Your task to perform on an android device: Open the Appy Weather app, Go to the setting Enable all notification
Image 0: 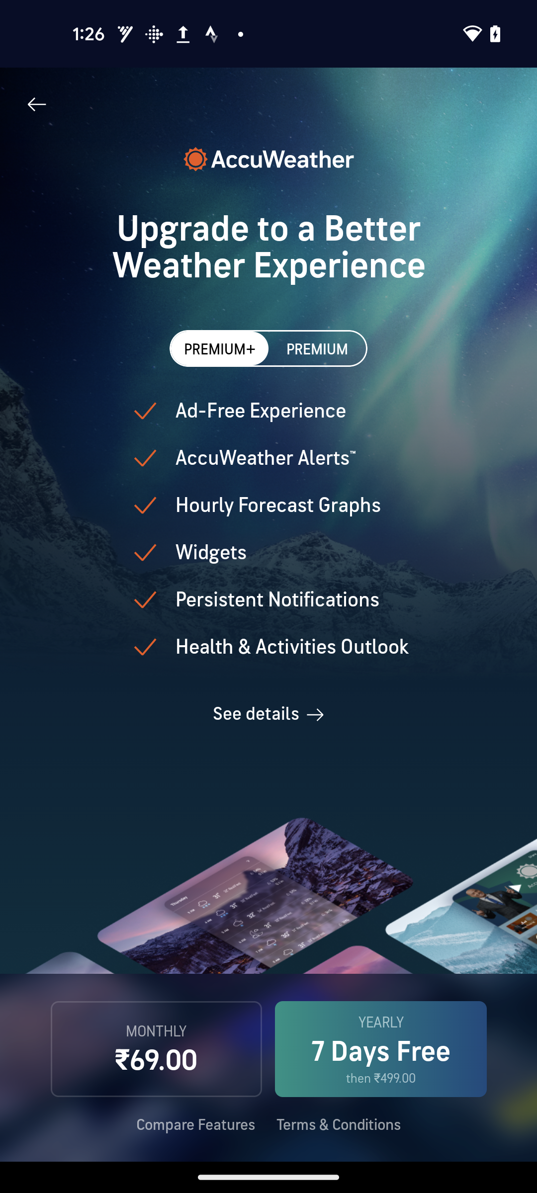
Open the Appy Weather app
Step 0: open app "Appy Weather"
Image 1: 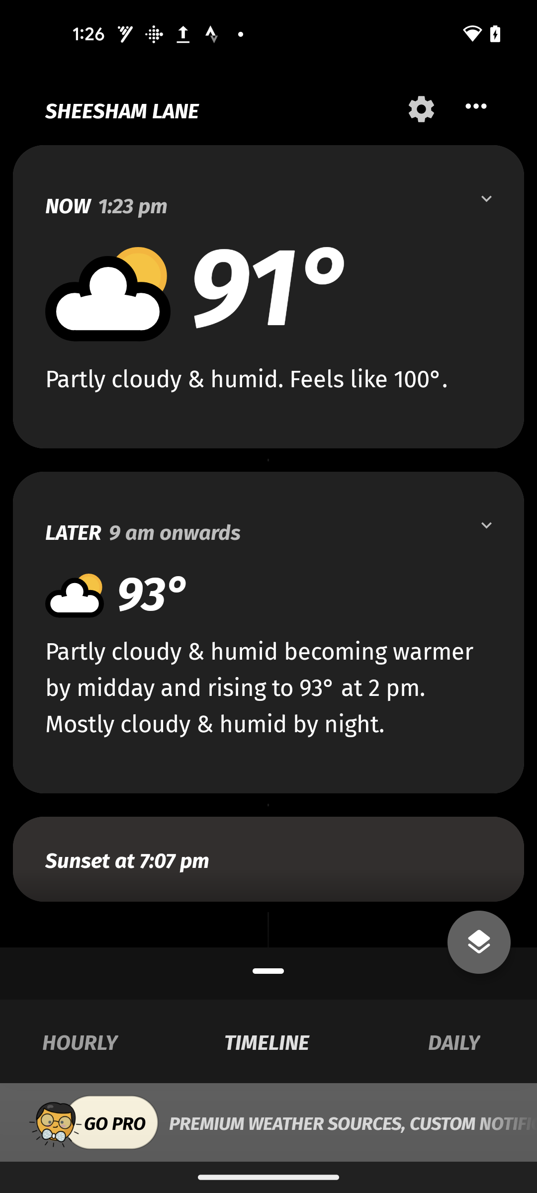
Click on the Setting icon at the top right of the screen
Step 1: click (428, 109)
Image 2: 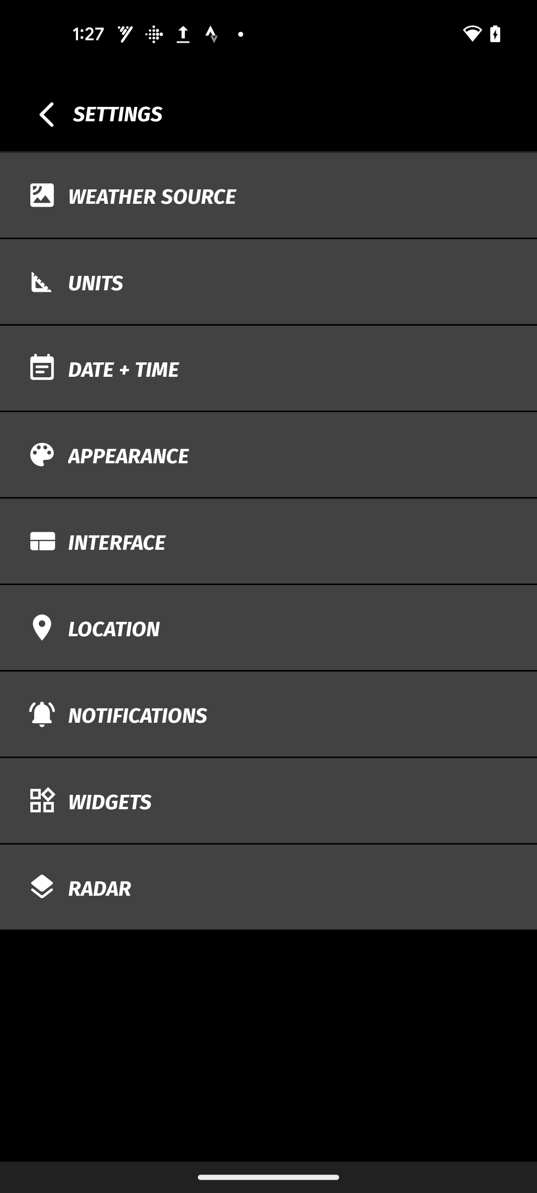
Click on the NOTIFICATIONS
Step 2: click (268, 714)
Image 3: 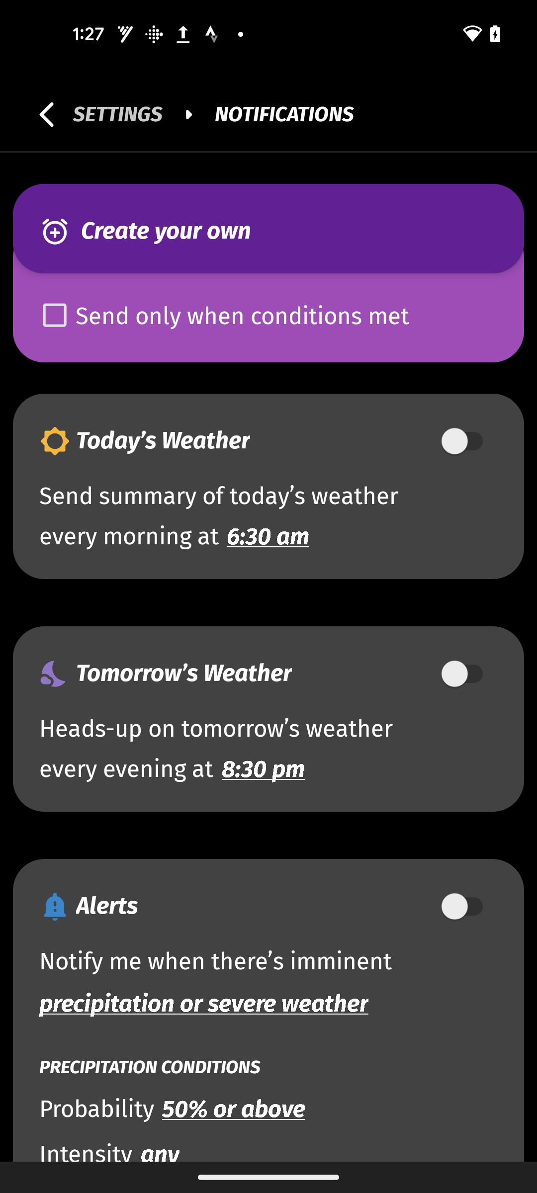
Click on the Send only when conditions met box
Step 3: click (221, 315)
Image 4: 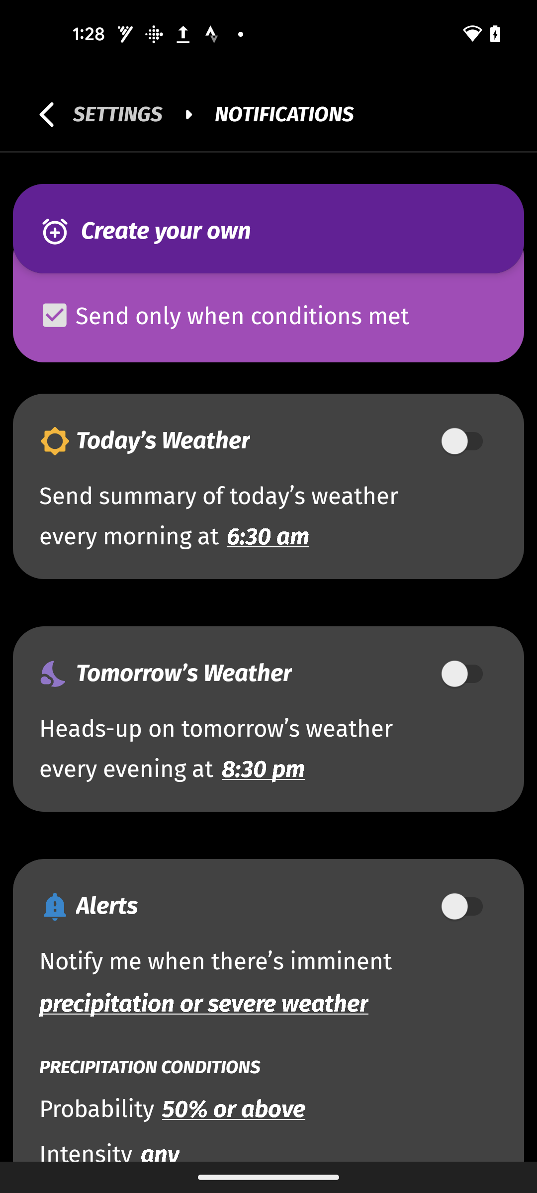
Swipe right the Today's Weather bar
Step 4: scroll left
Image 5: 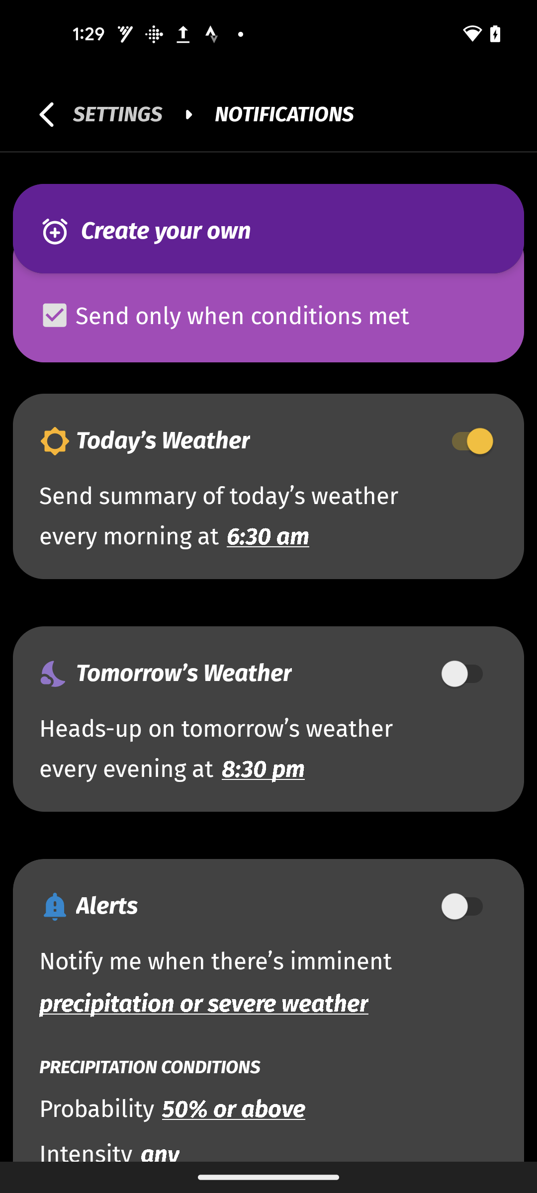
Swipe right the Tomorrow's Weather bar
Step 5: scroll left
Image 6: 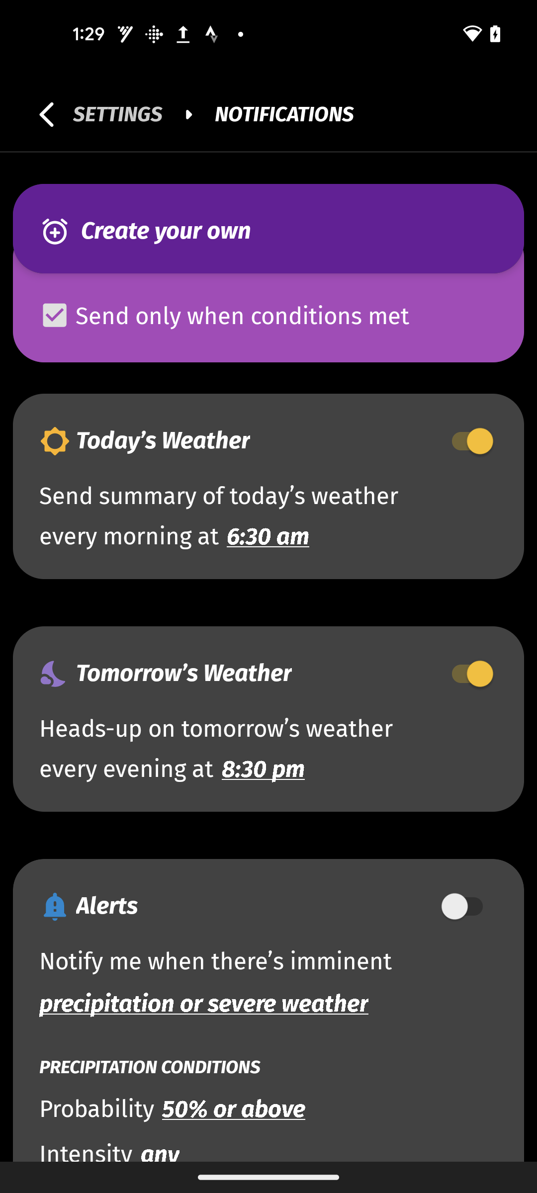
Swipe right the Alerts bar
Step 6: scroll left
Image 7: 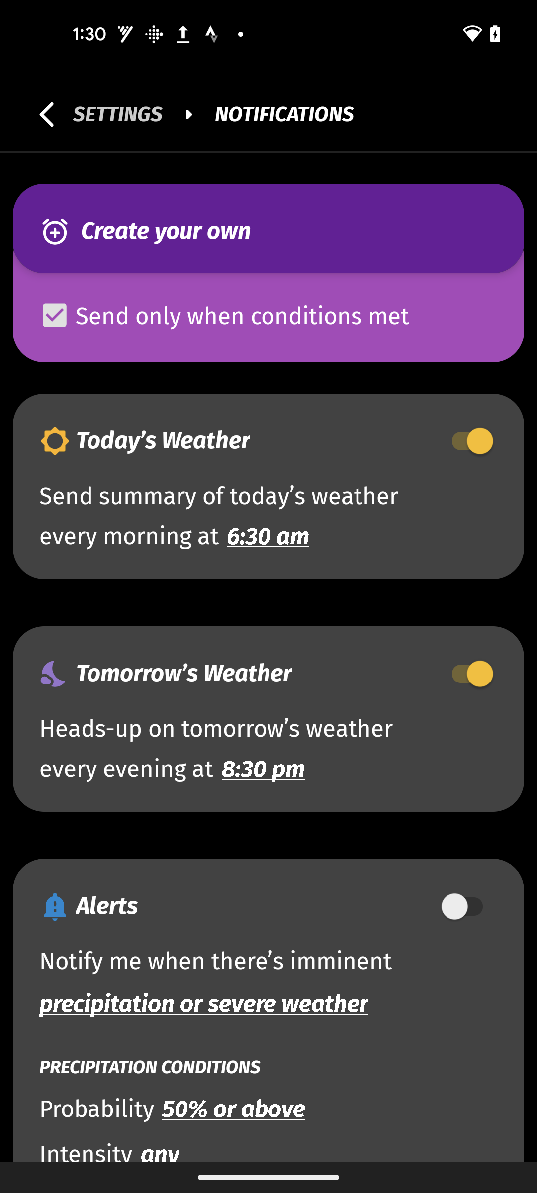
Swipe right the Alerts bar
Step 7: scroll left
Image 8: 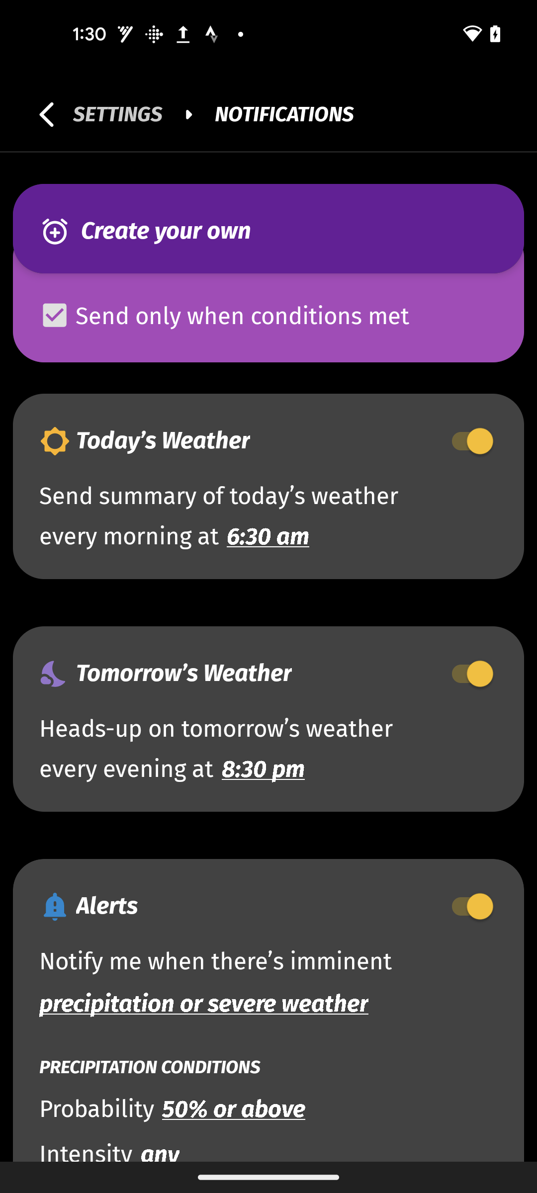
Scroll down to find more notifications
Step 8: scroll down
Image 9: 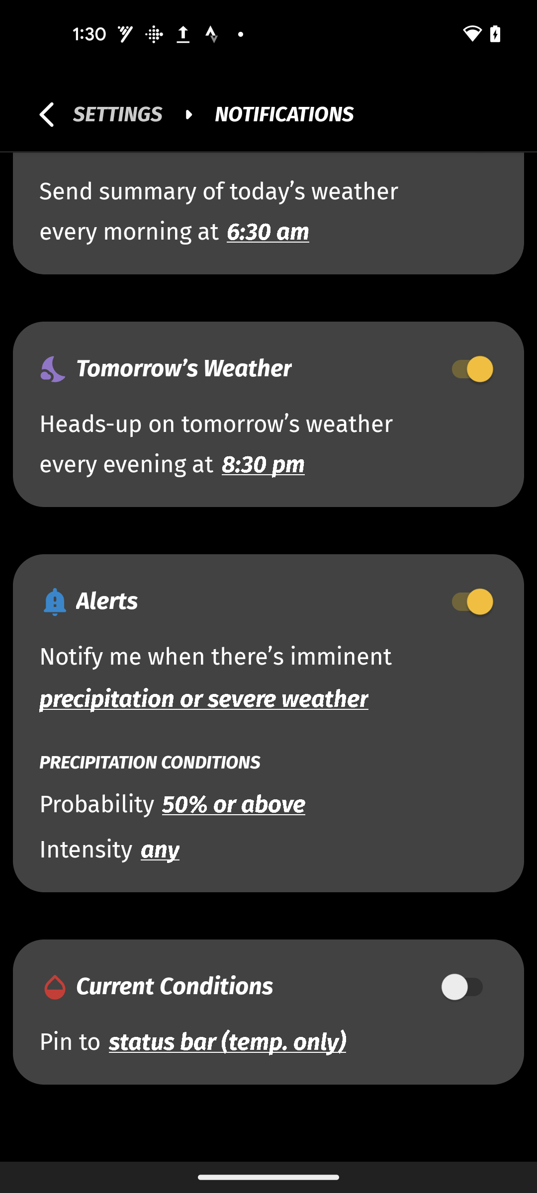
Swipe right the Current Conditions bar
Step 9: scroll left